Your task to perform on an android device:  Go to the RailYatri app and view the train schedules from New Delhi to goa Jn. by Lakshadweep SF Exp.
Image 0: 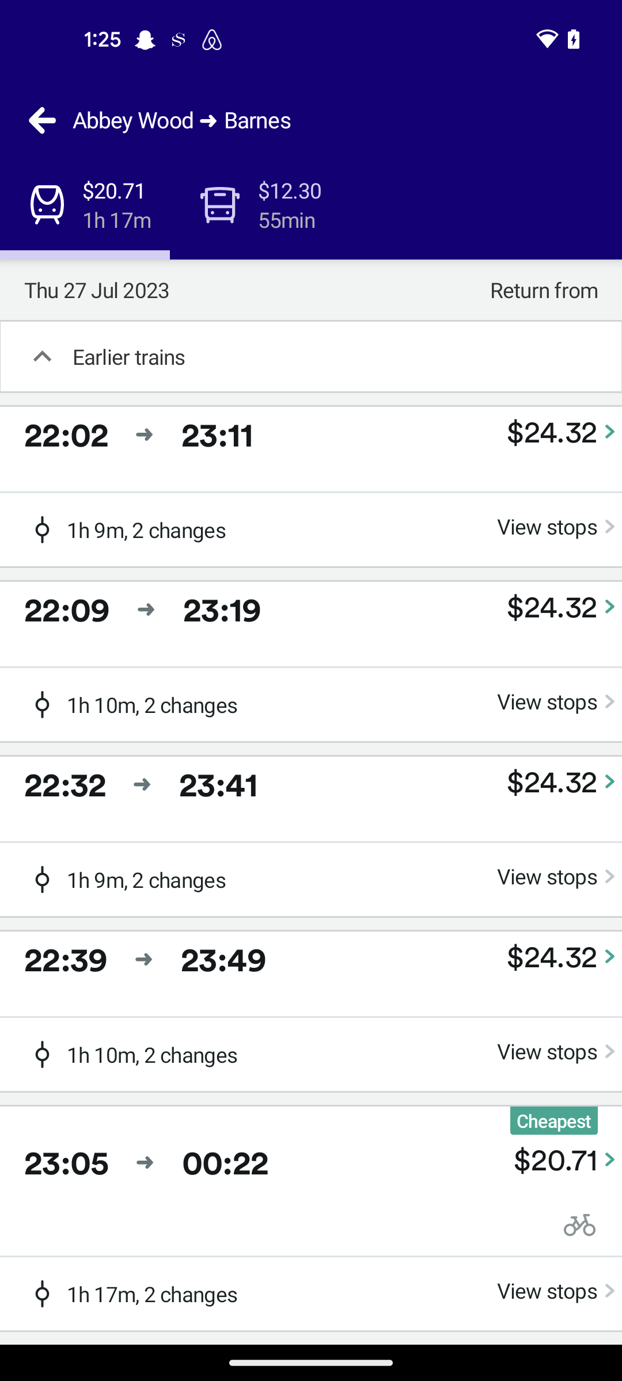
open railyatri app
Step 0: open app "RailYatri"
Image 1: 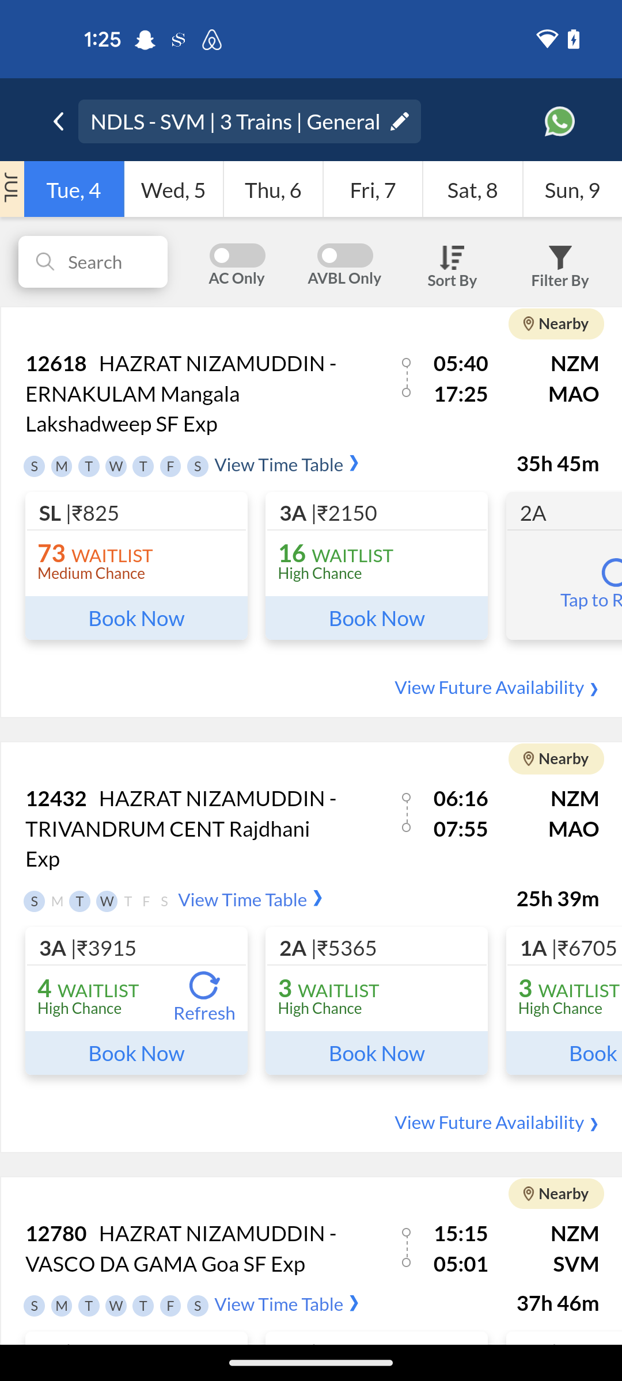
Click on the view time table 
Step 1: click (279, 464)